Your task to perform on an android device: I want to track my daily activity and workouts, therefore please create an account for me in the Google Fit app.
Image 0: 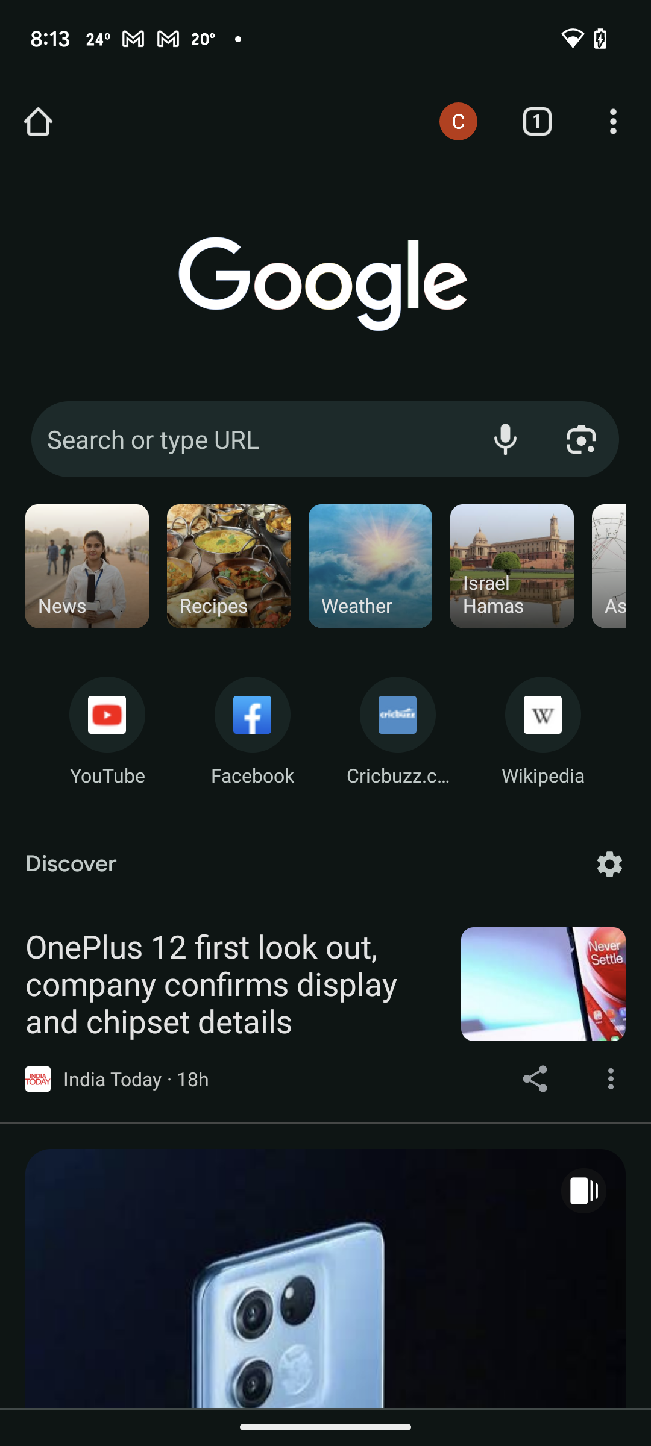
Open the Google Fit app
Step 0: open app "Fit"
Image 1: 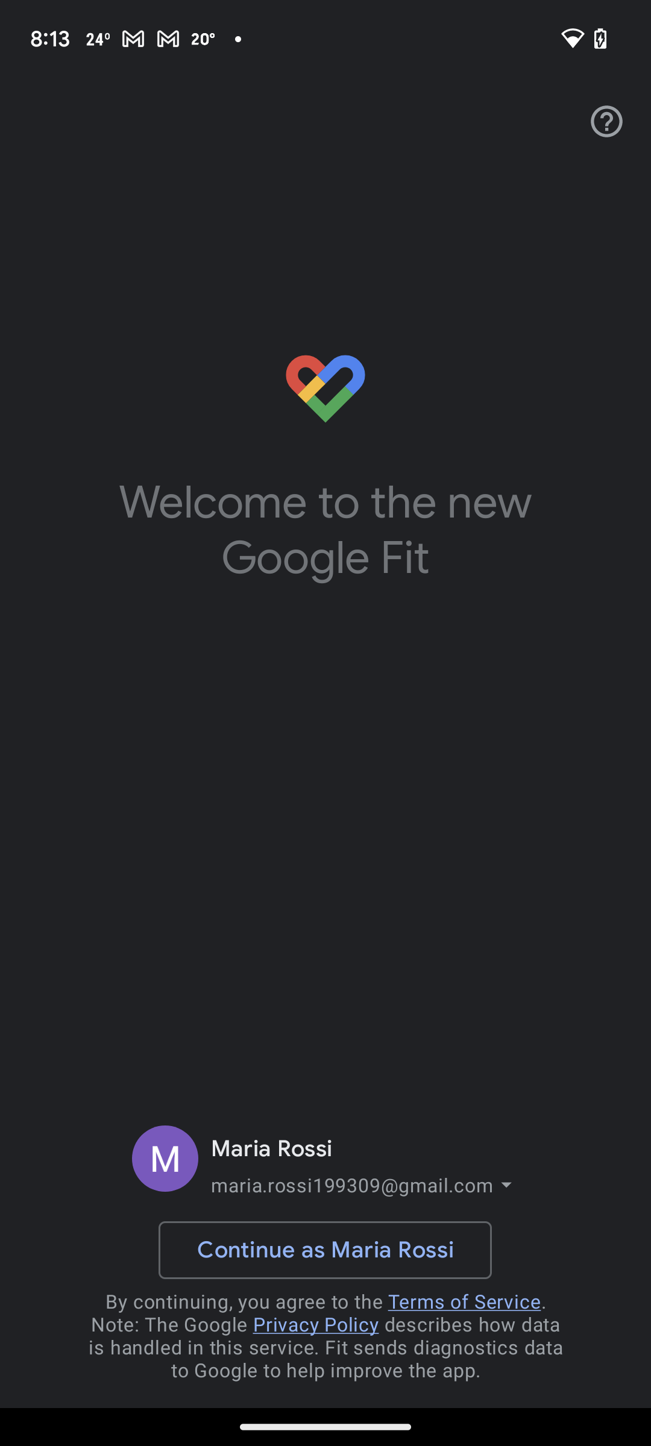
Click on the continue as Maria Rossi button
Step 1: click (325, 1250)
Image 2: 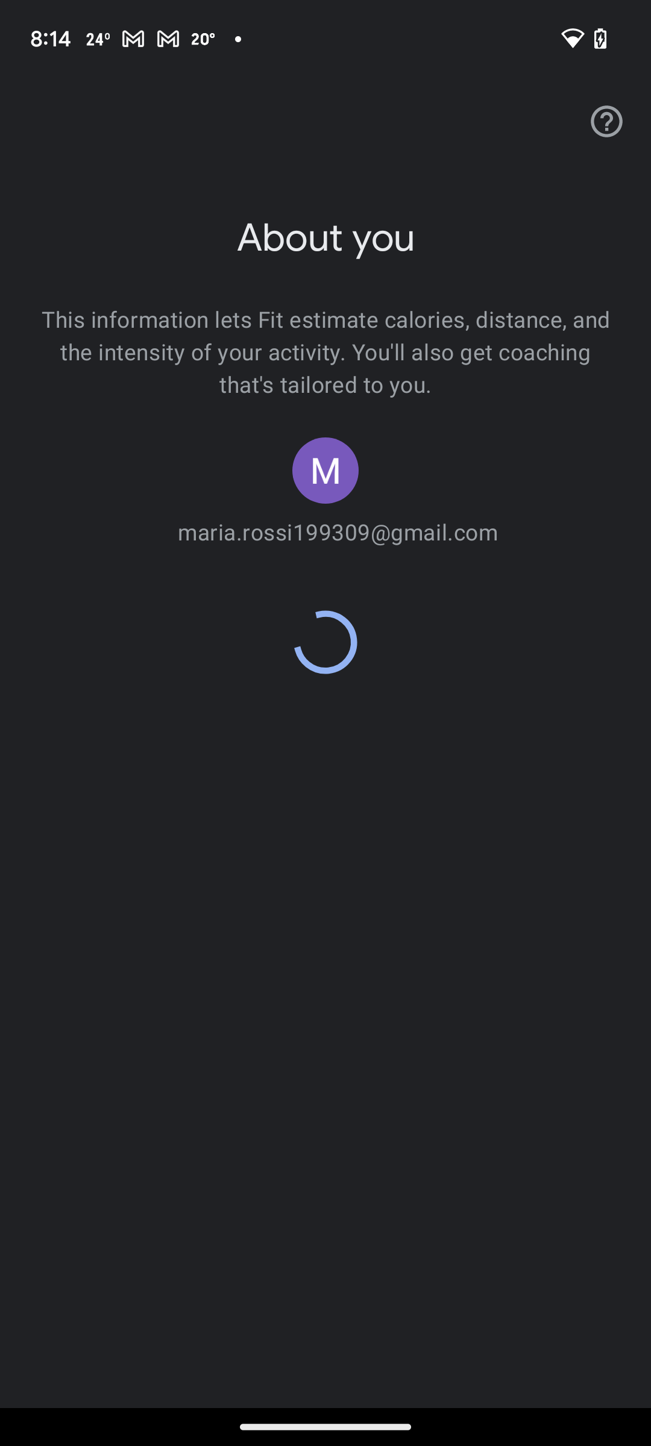
Click on the continue as Maria Rossi button
Step 2: wait
Image 3: 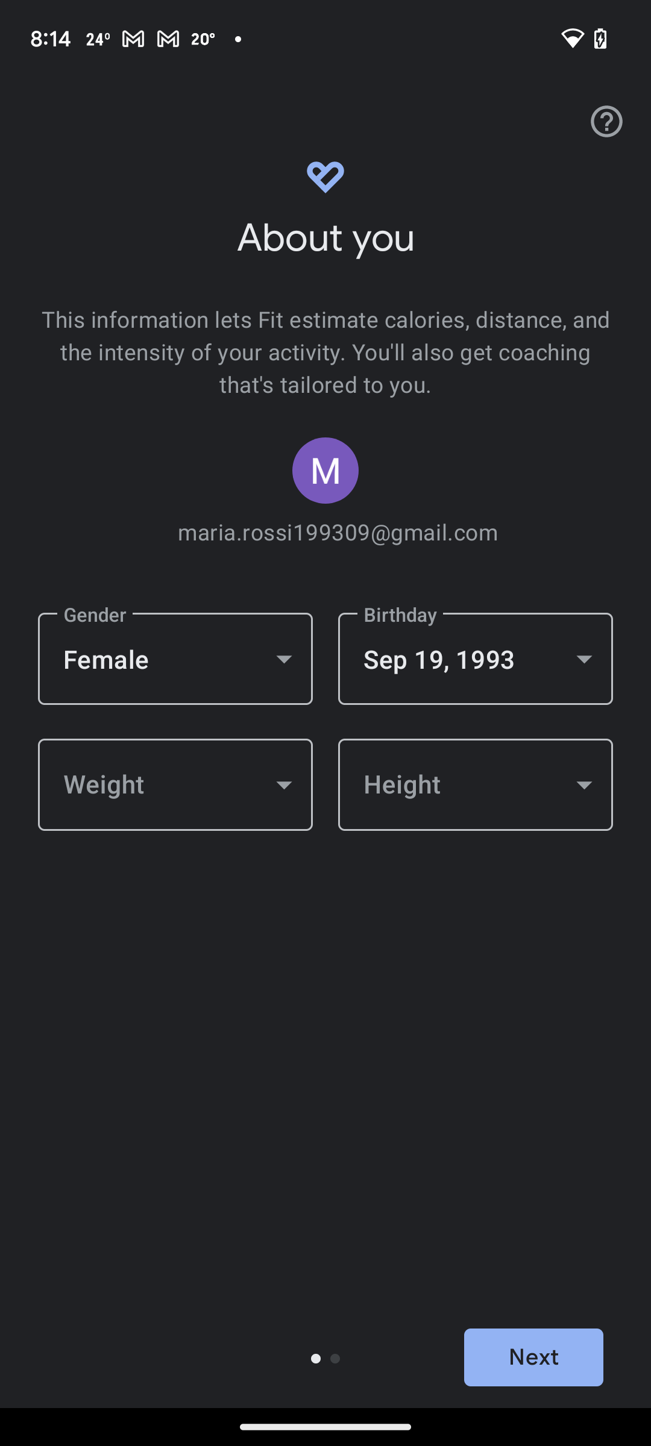
Click on the next button
Step 3: click (533, 1357)
Image 4: 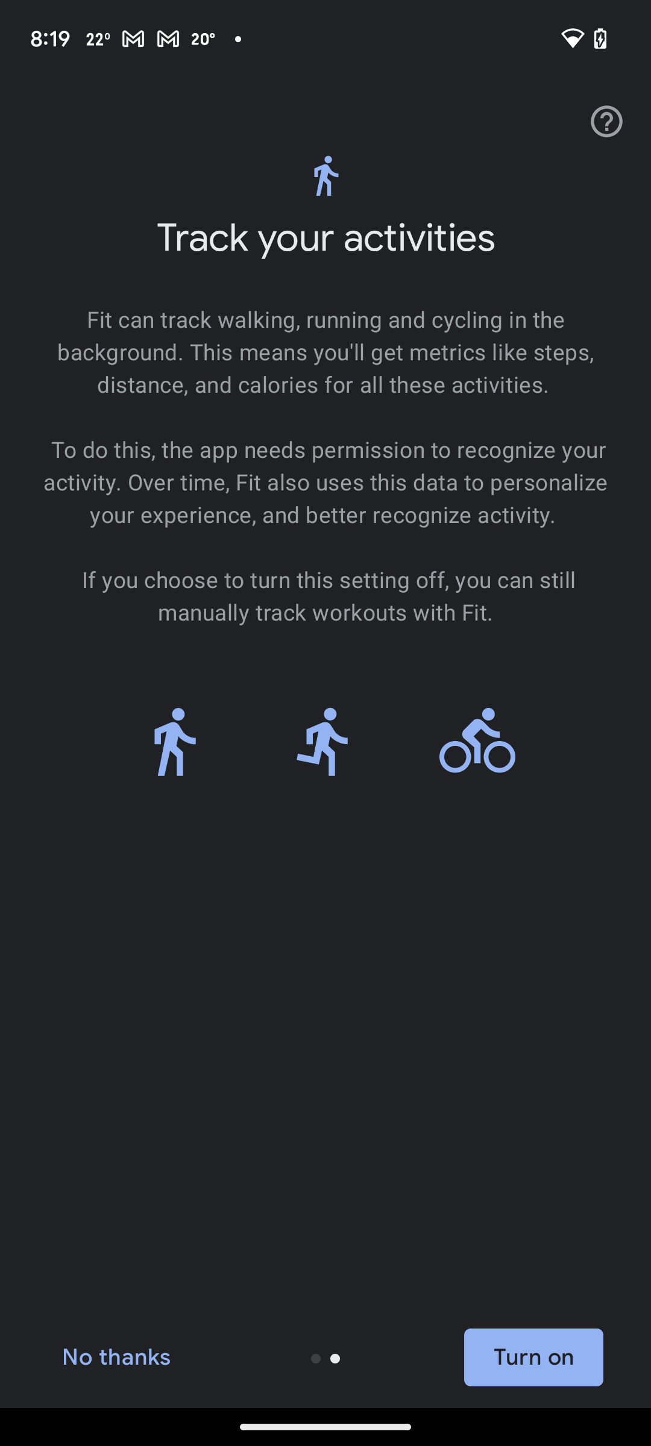
Click on the turn on button
Step 4: click (533, 1357)
Image 5: 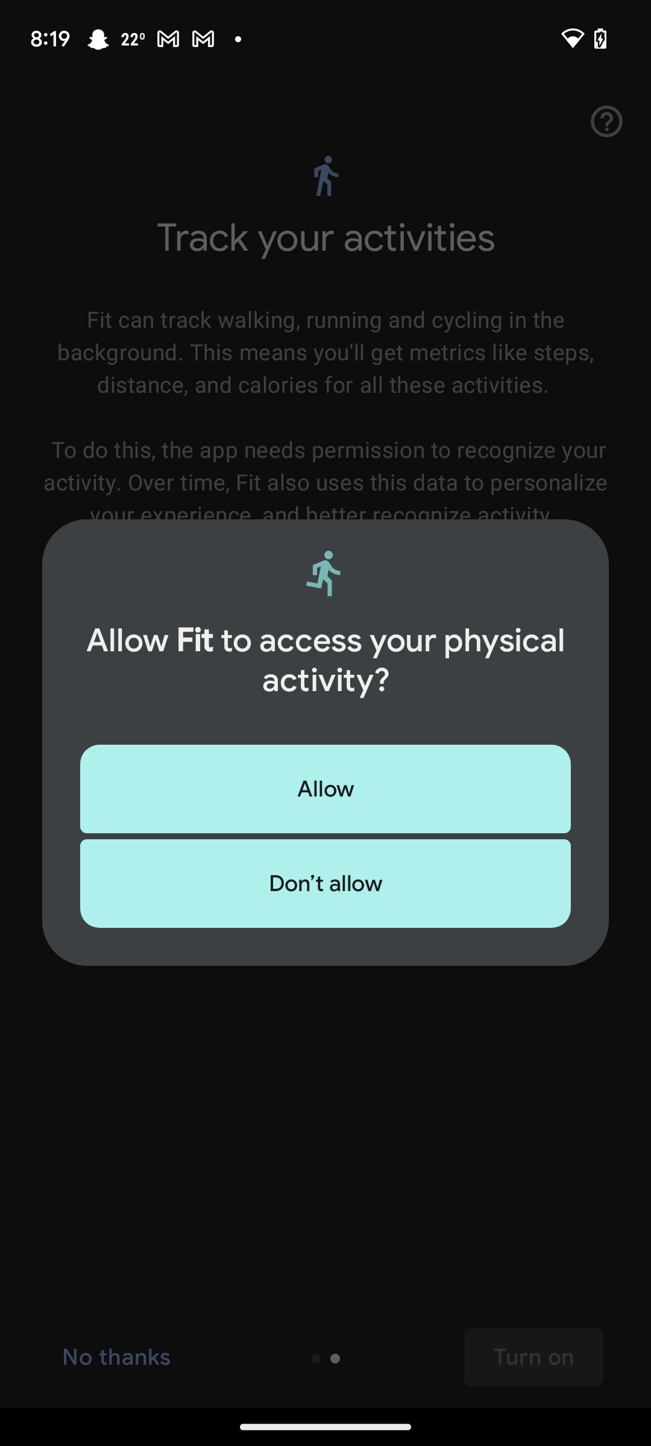
Click on the allow button
Step 5: click (325, 789)